Your task to perform on an android device: I want to use the Calendar Planner app to share my reminder of buying New Balance hiking shoes with my son, Evan Kramer, at his email address, evankramer@gmail.com.
Image 0: 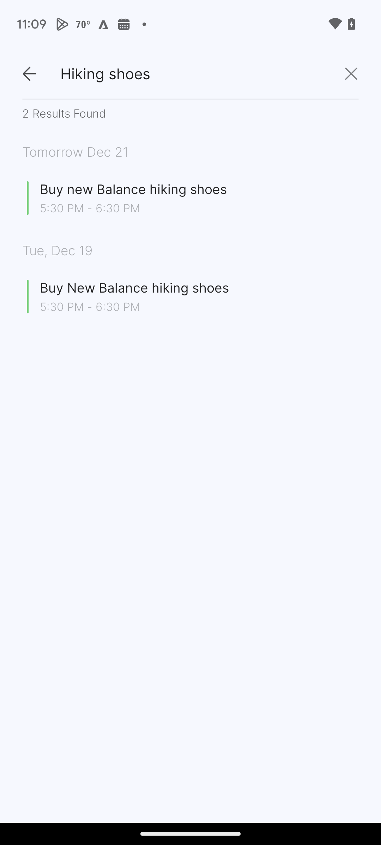
Go back
Step 0: press back button
Image 1: 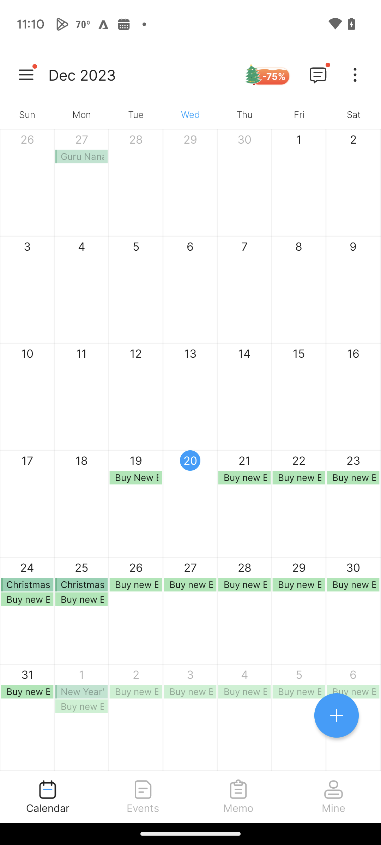
Click on the reminder
Step 1: click (249, 462)
Image 2: 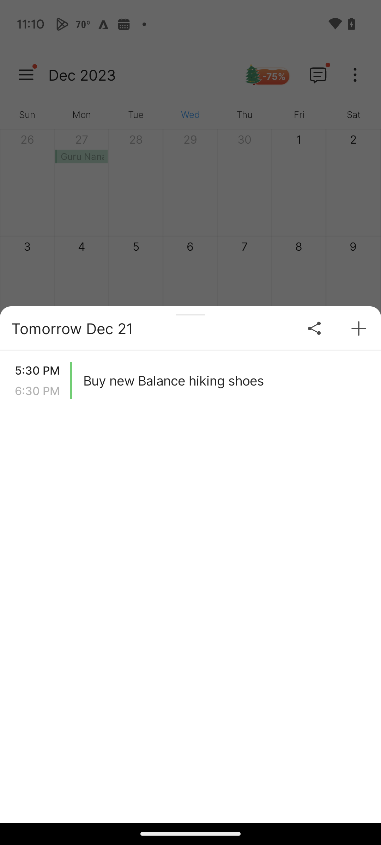
Click on the share icon
Step 2: click (313, 323)
Image 3: 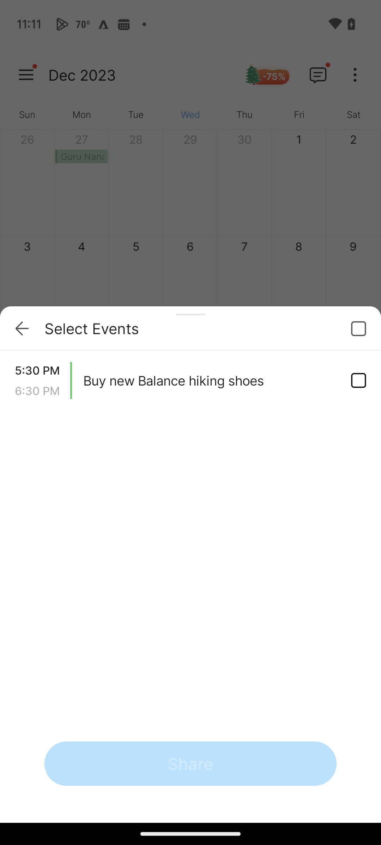
Click on the share icon
Step 3: click (358, 380)
Image 4: 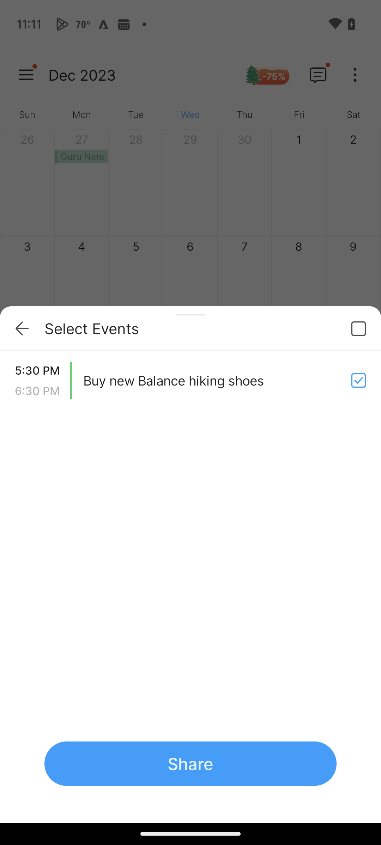
Click on share
Step 4: click (190, 764)
Image 5: 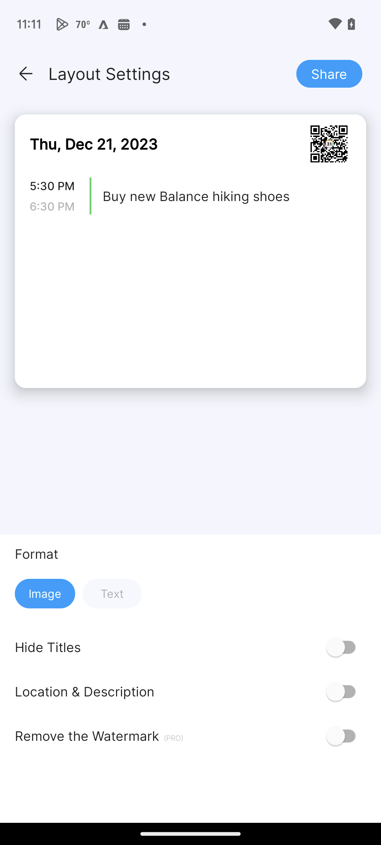
Click on share
Step 5: click (221, 764)
Image 6: 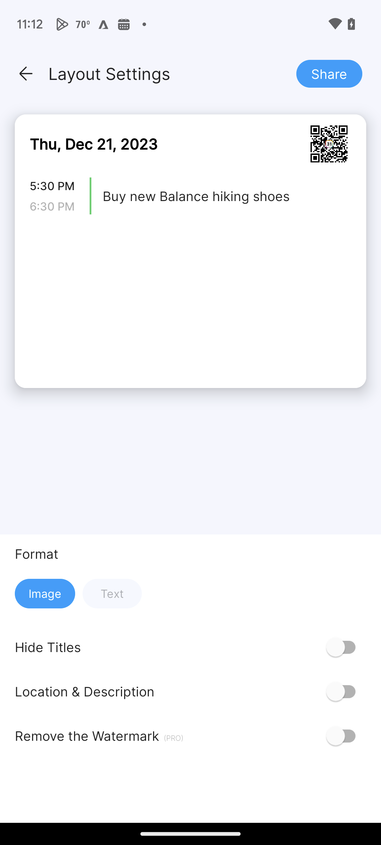
Click on share
Step 6: click (329, 74)
Image 7: 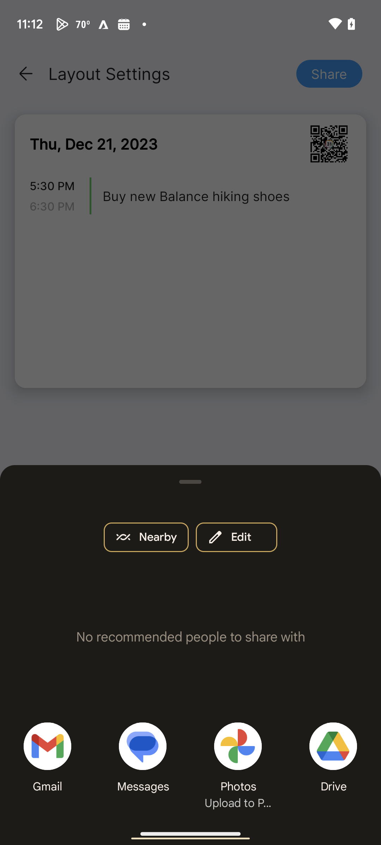
Select gmail
Step 7: click (45, 741)
Image 8: 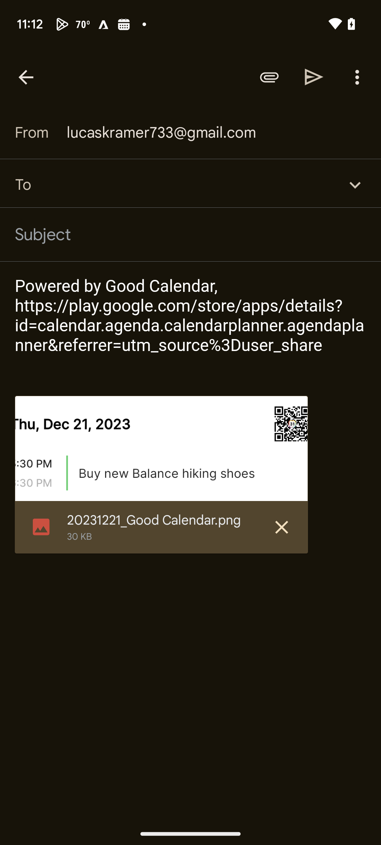
Add evan kramer mail id
Step 8: type "evankramer@gmail.com"
Image 9: 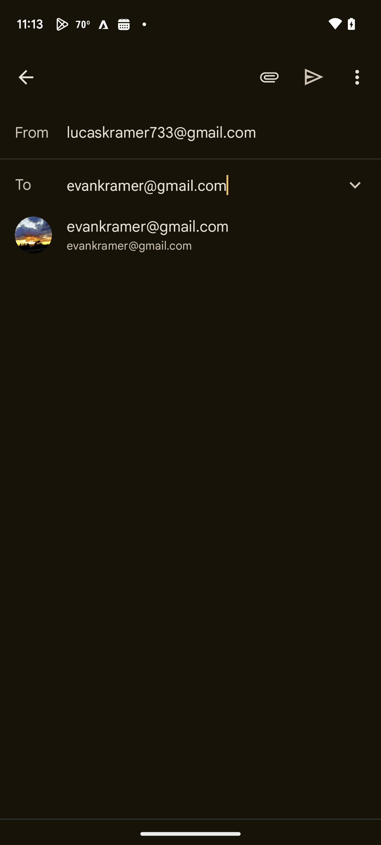
Select the mail id
Step 9: click (129, 246)